Your task to perform on an android device: Open the Yahoo Mail App, Select the Skysnanner mail and mark an Email as read.
Image 0: 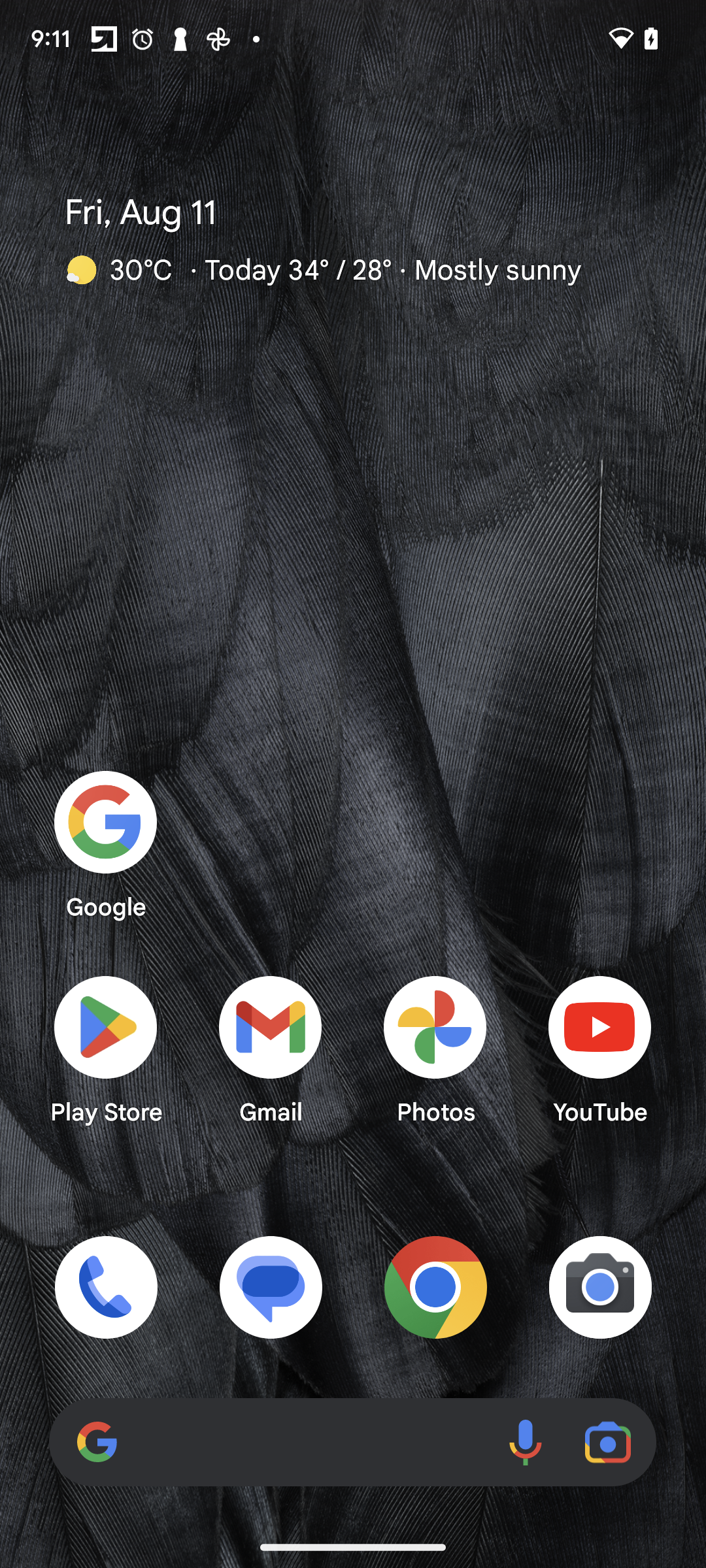
Open the Yahoo Mail 
Step 0: open app "Yahoo Mail"
Image 1: 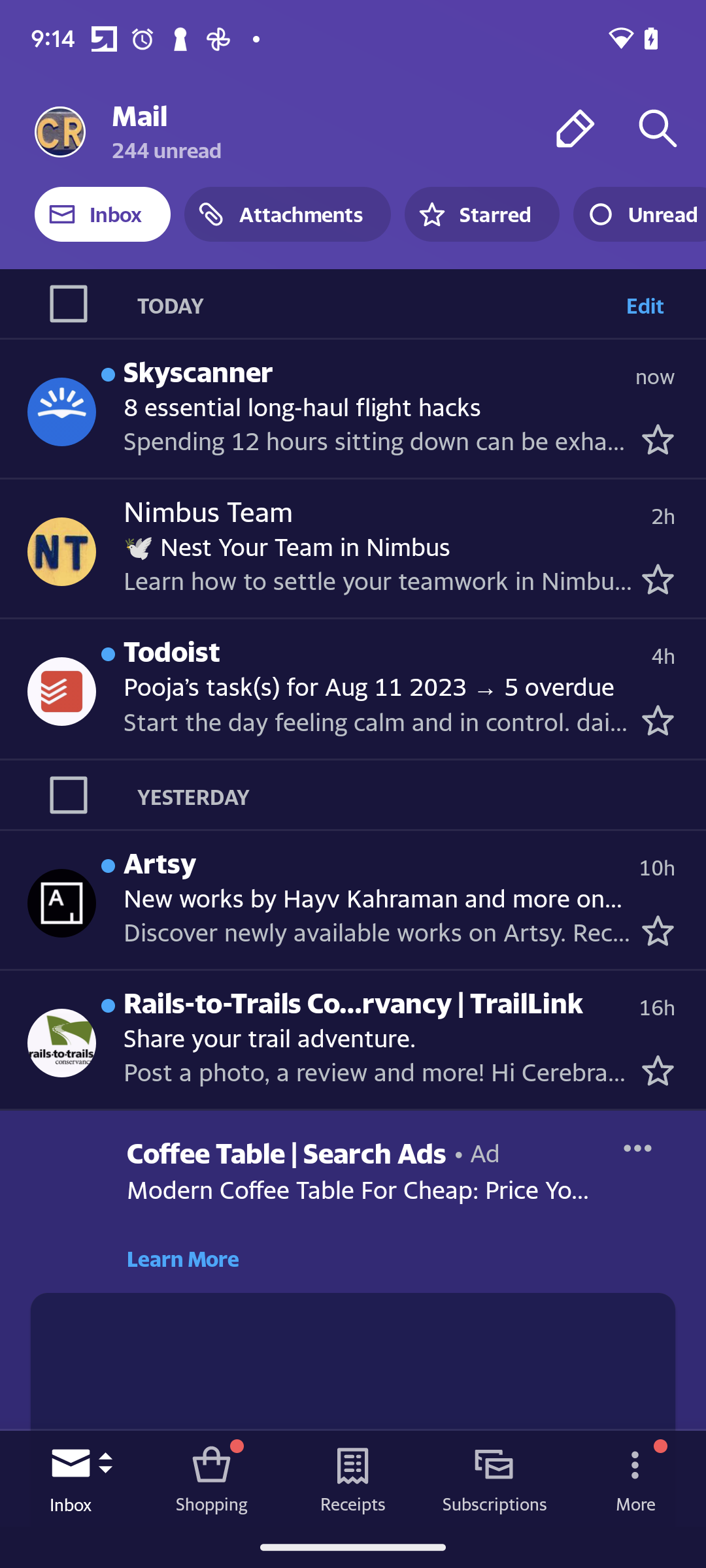
Select the Skyscanner mail 
Step 1: click (61, 412)
Image 2: 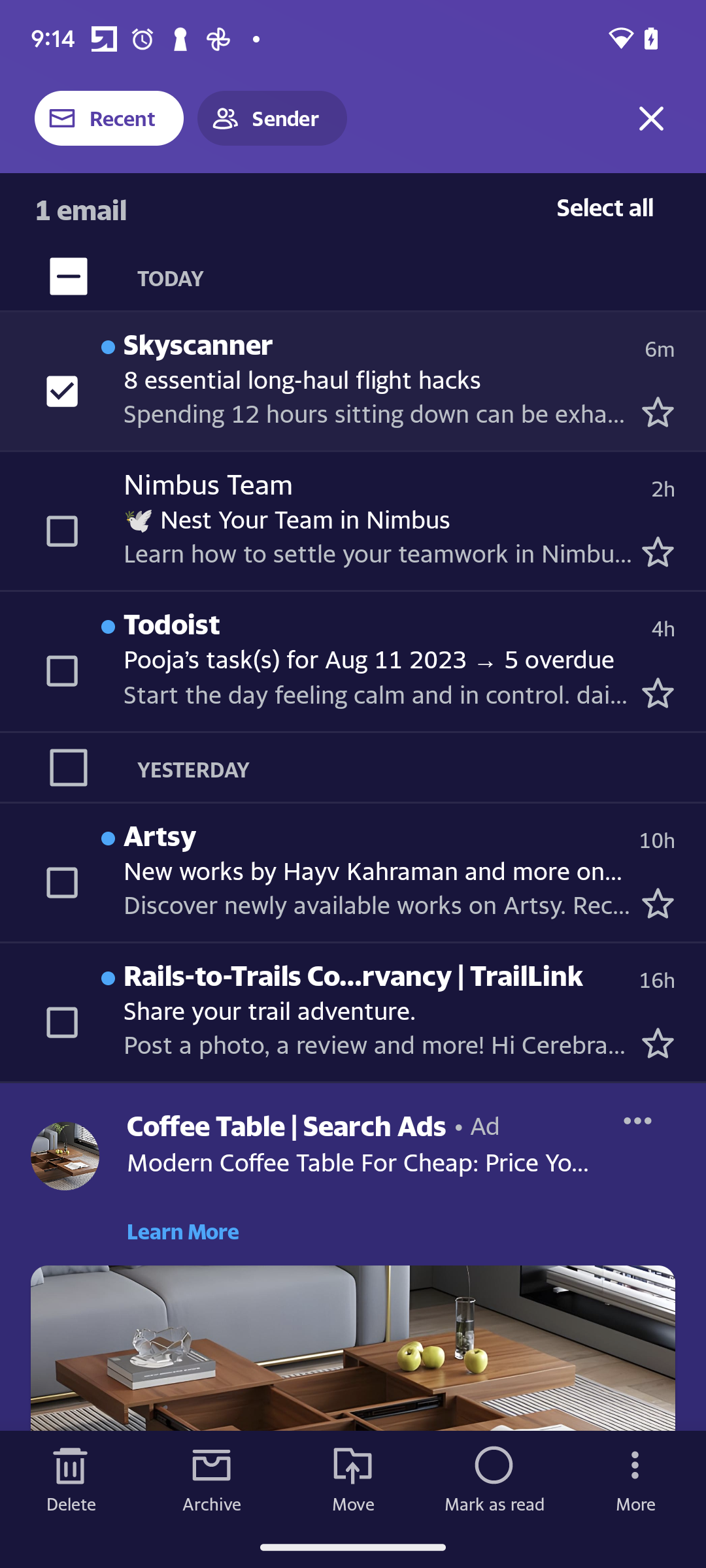
Click on the Mark as Read Icon in the bottom of the screen to mark an Email as Read 
Step 2: click (494, 1478)